Your task to perform on an android device: View the Year 1964 finance document.
Image 0: 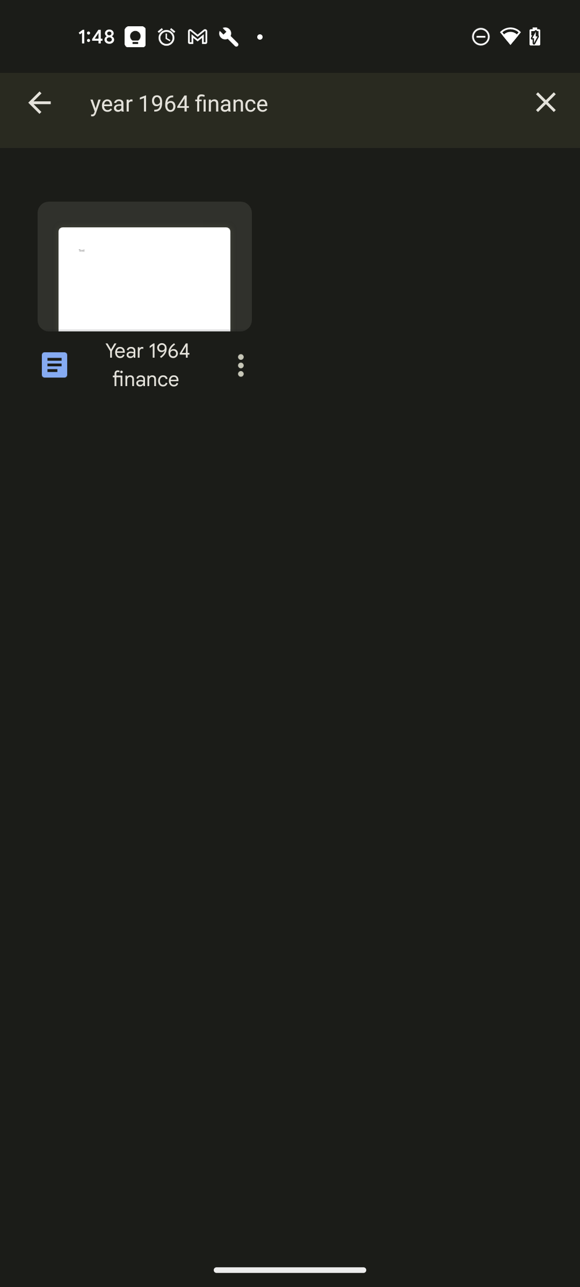
Click on the Year 1964 finance file
Step 0: click (144, 266)